Your task to perform on an android device: I want to share this drawing sheet with my friend Thomas at Thomas123@gmail.com
Image 1: 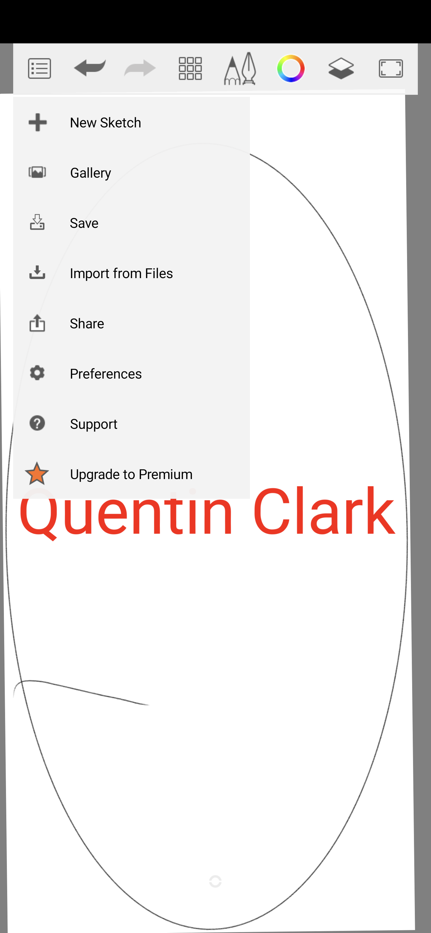
Click on the share button
Step 1: click (87, 323)
Image 2: 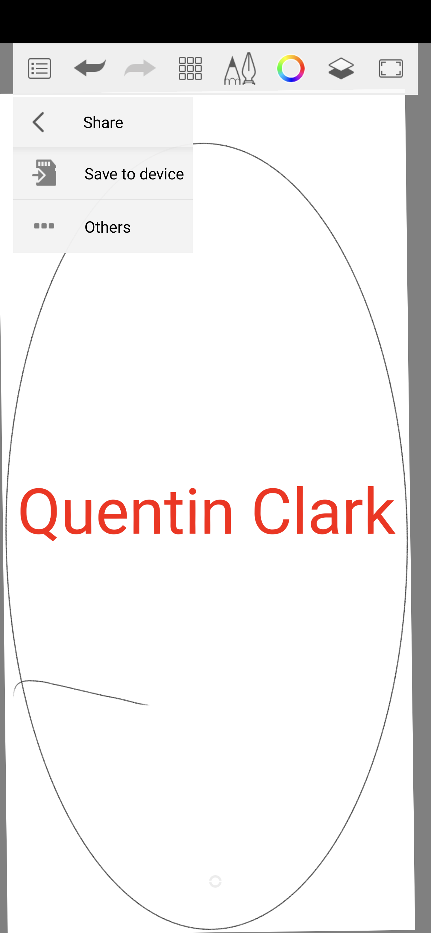
Click on the share 
Step 2: click (103, 122)
Image 3: 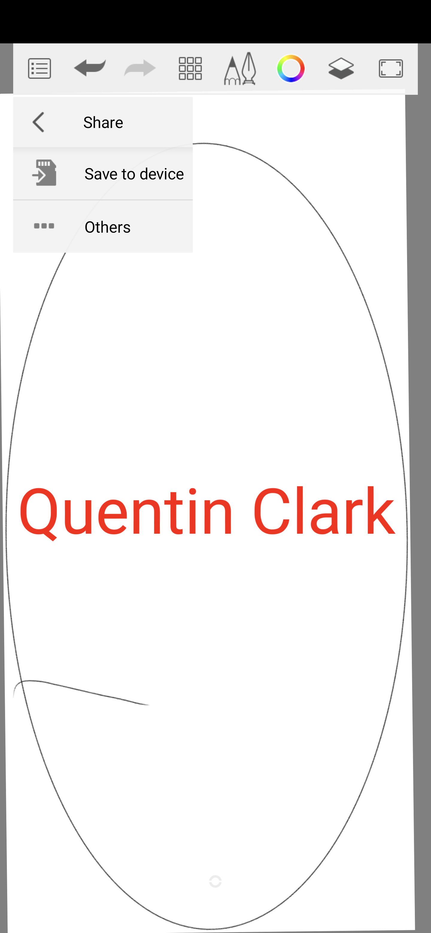
Click on the share 
Step 3: wait
Image 4: 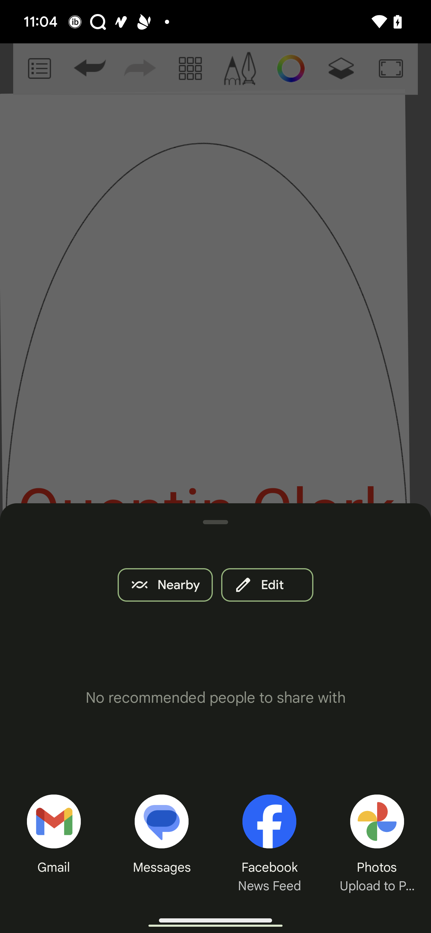
Click on the Gmail
Step 4: click (53, 829)
Image 5: 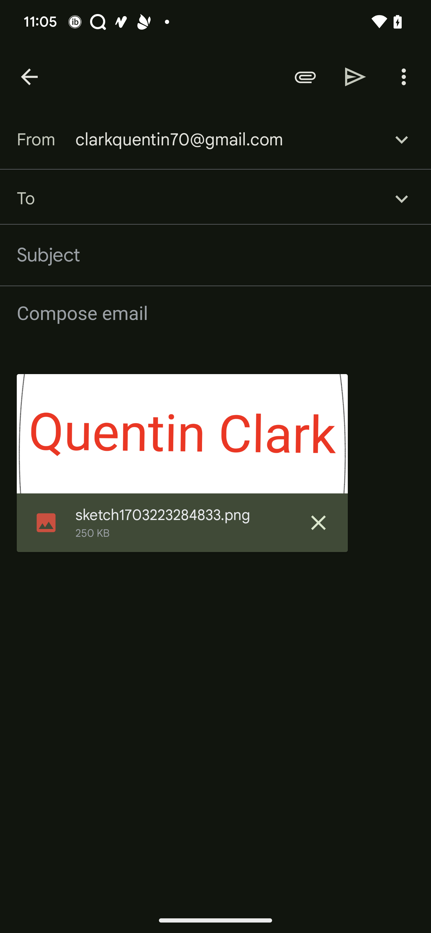
Type Thomas123@gmail.com in the recipient tab
Step 5: type "Thomas123@gmail.com"
Image 6: 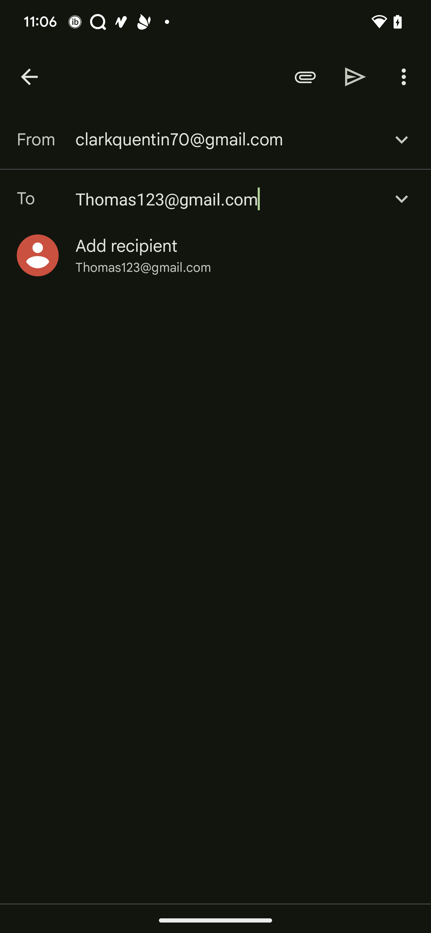
Click on the send button
Step 6: click (355, 77)